Your task to perform on an android device: I would like to write a review a Lovely cocktail! In the review section
Image 0: 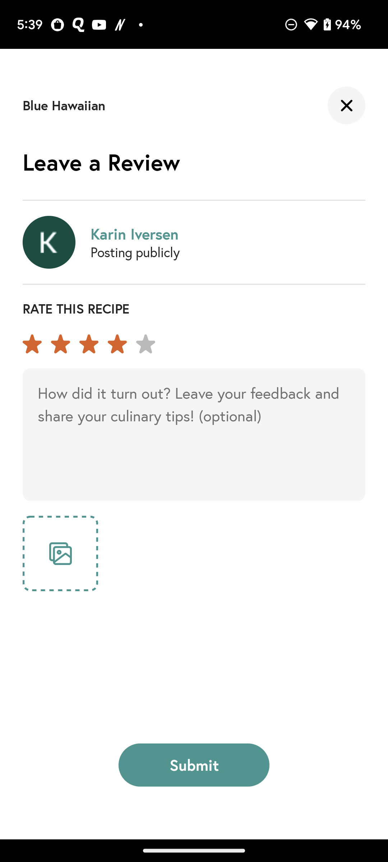
Click on the Feedback section 
Step 0: click (194, 434)
Image 1: 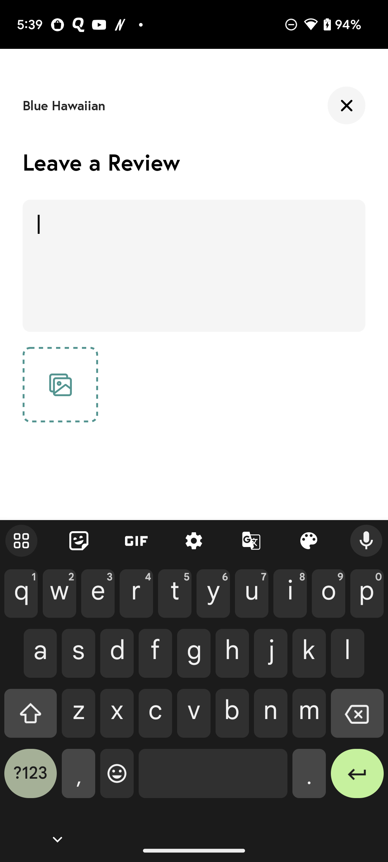
Type Lovely cocktail in feedback section 
Step 1: type "Lovely cocktail"
Image 2: 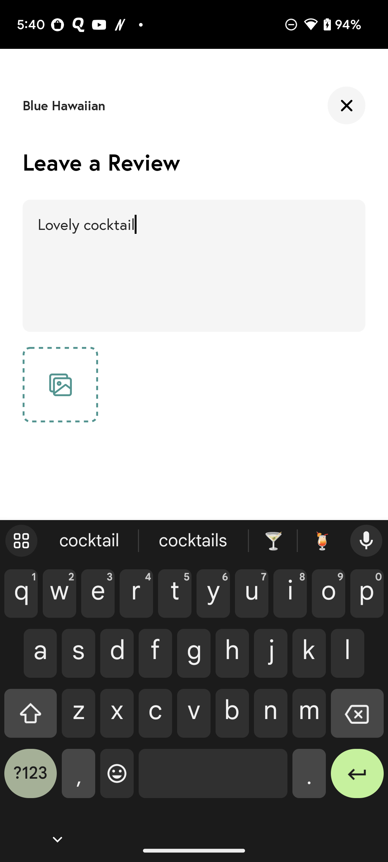
Go back to the screen
Step 2: press back button
Image 3: 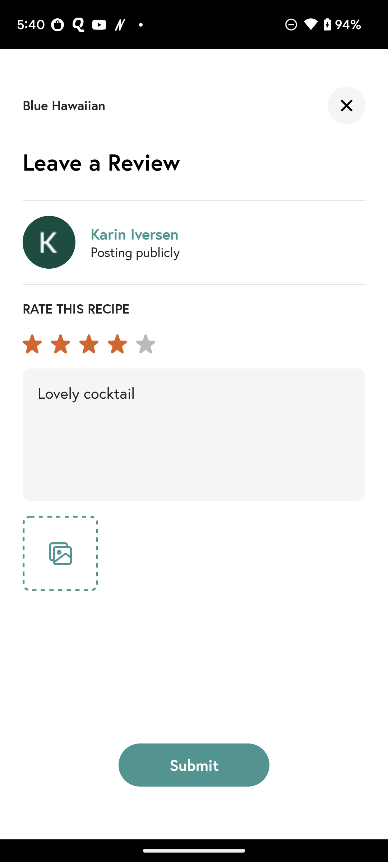
Click on the Submit button at the bottom of the screen
Step 3: click (194, 765)